Your task to perform on an android device: I've finished examining the footwear. Using the Nike app, add the Jordan Retro 6 G to my wishlist.
Image 0: 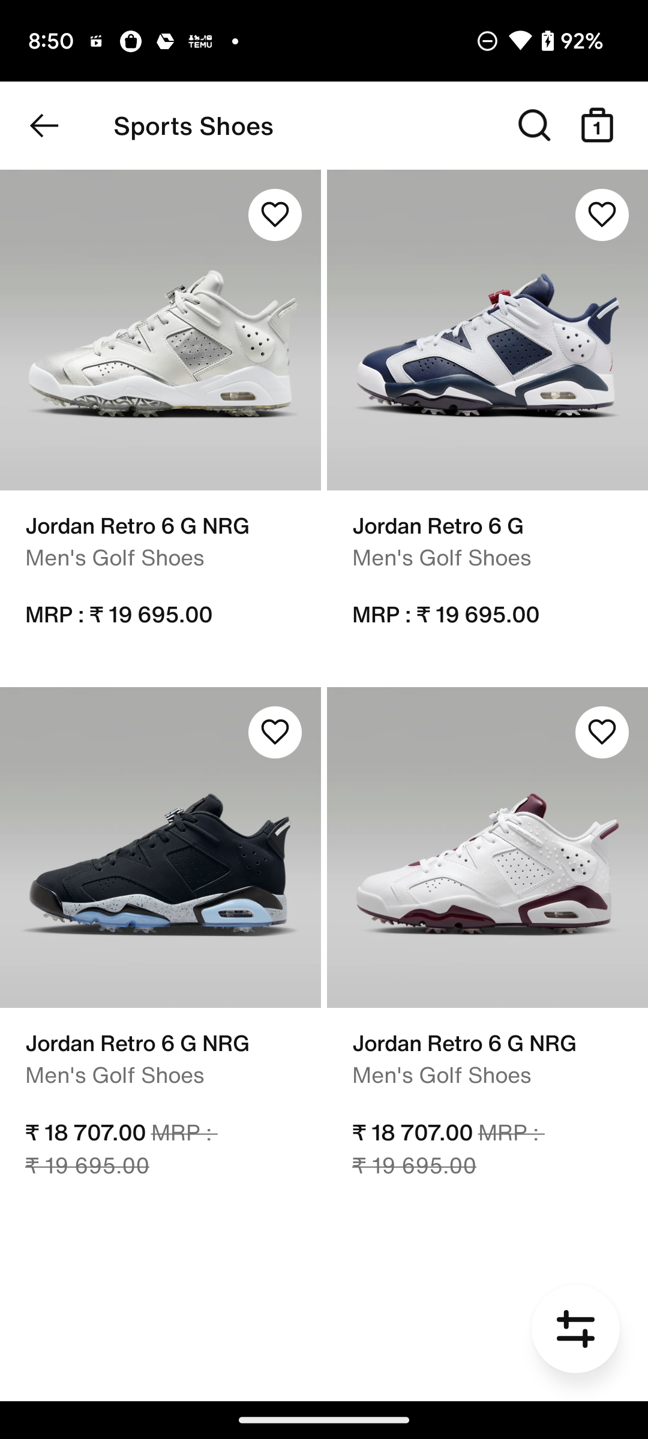
Click on the Heart icon of Jordan Retro 6 G Shoes
Step 0: click (602, 215)